Your task to perform on an android device: On the KLM app, Contact the customer service and view the details about the i want to make a group booking.
Image 0: 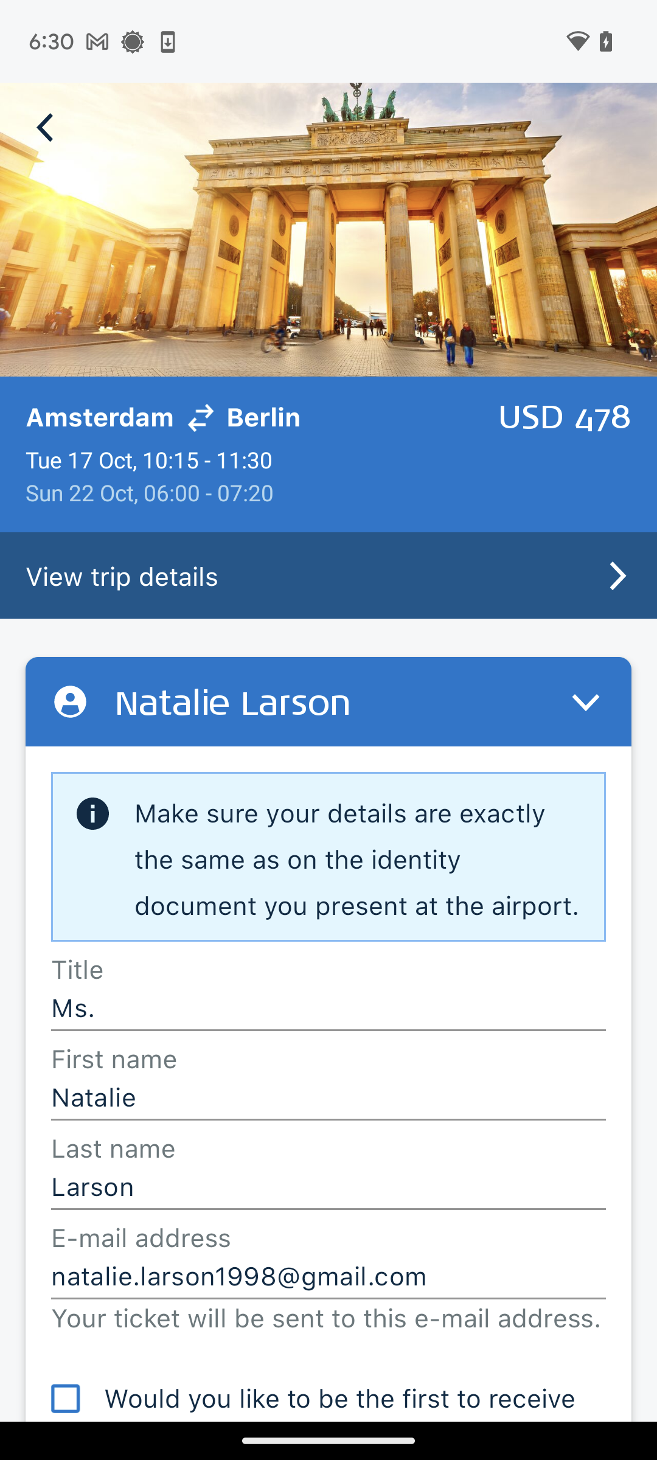
Go back to the home screen of the app.
Step 0: press back button
Image 1: 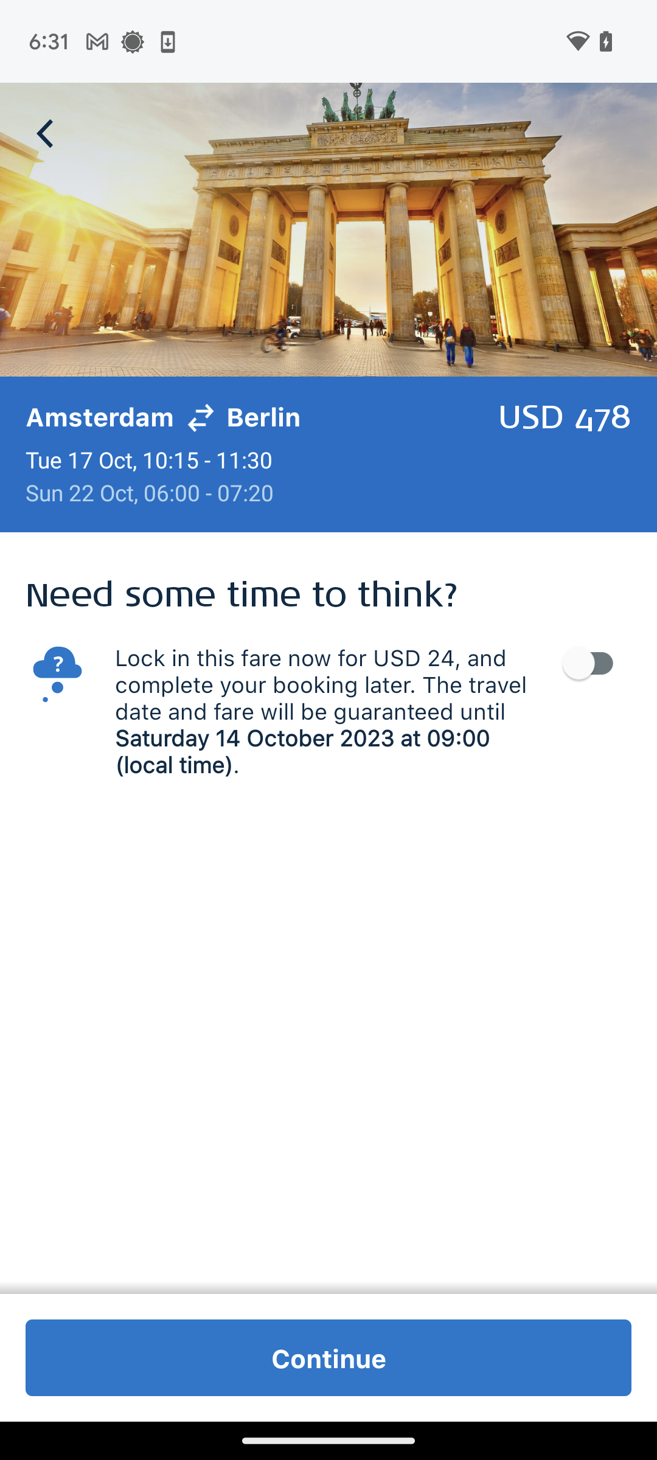
Go back to the home screen of the app.
Step 1: press back button
Image 2: 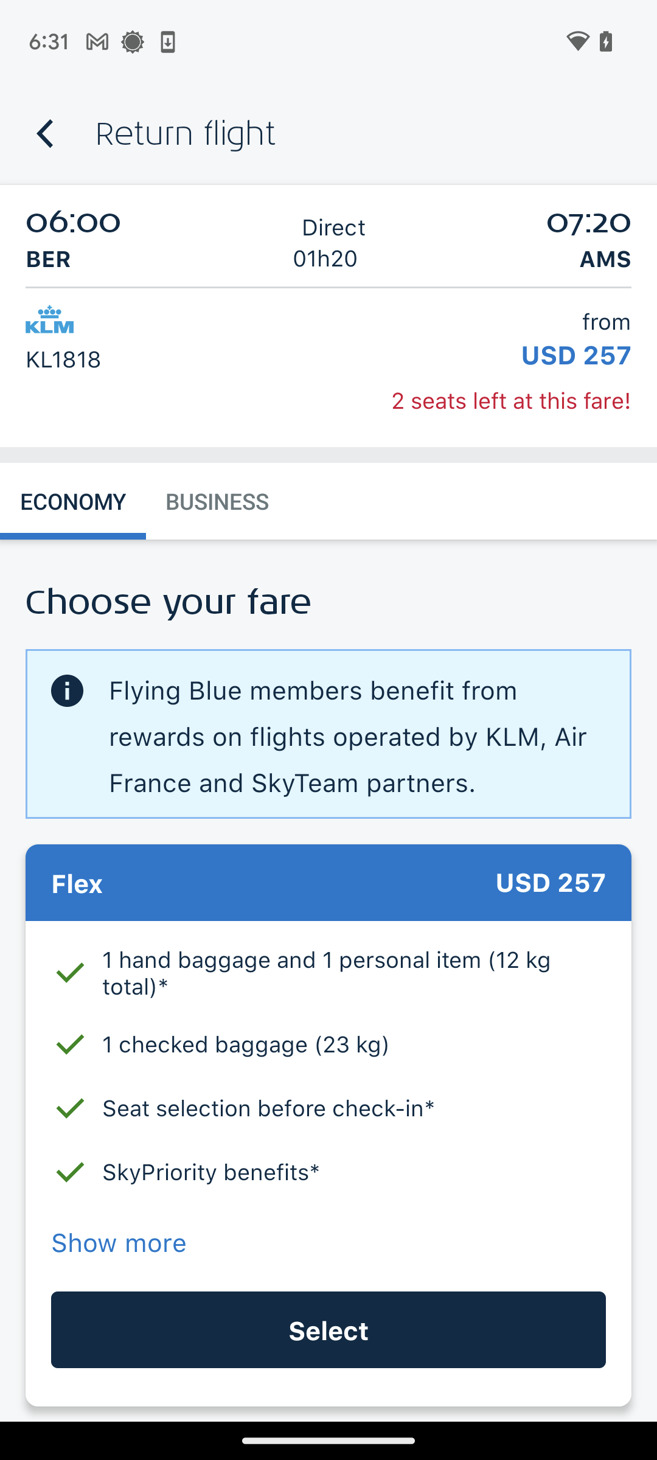
Go back to the home screen of the app.
Step 2: press back button
Image 3: 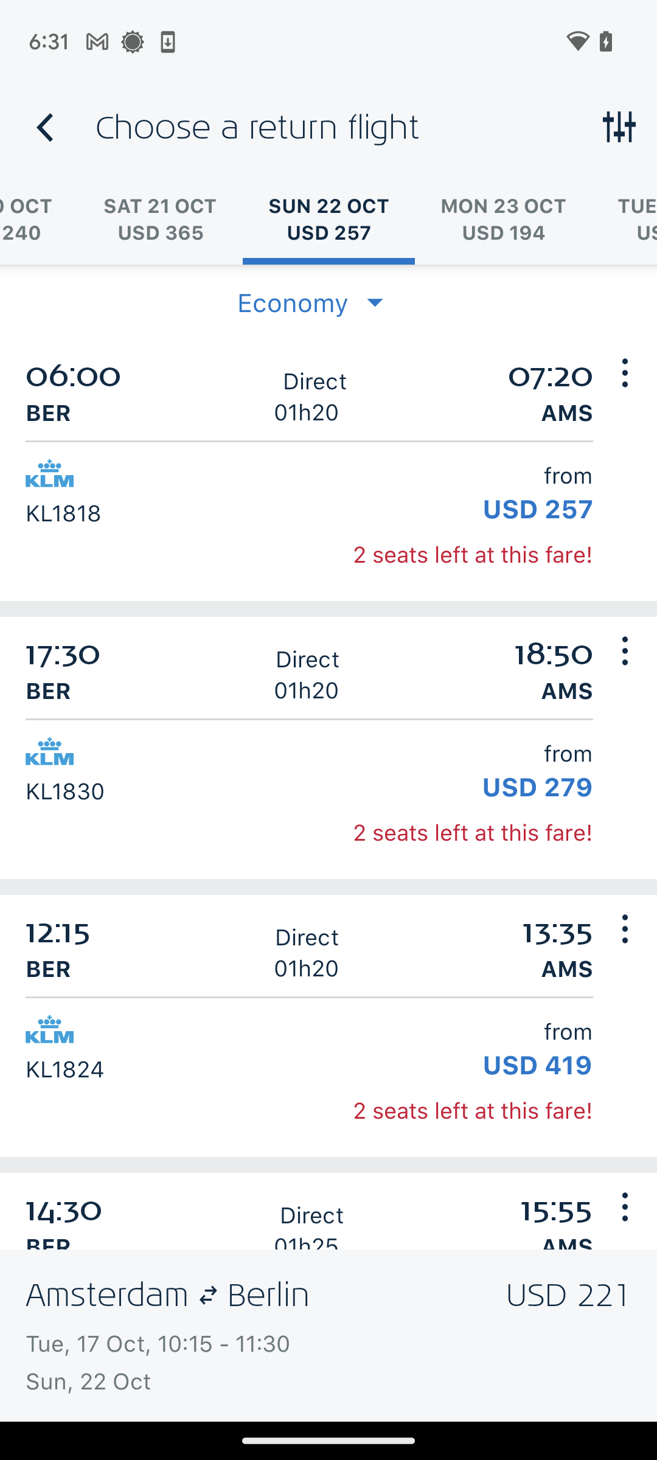
Go back to the home screen of the app.
Step 3: press back button
Image 5: 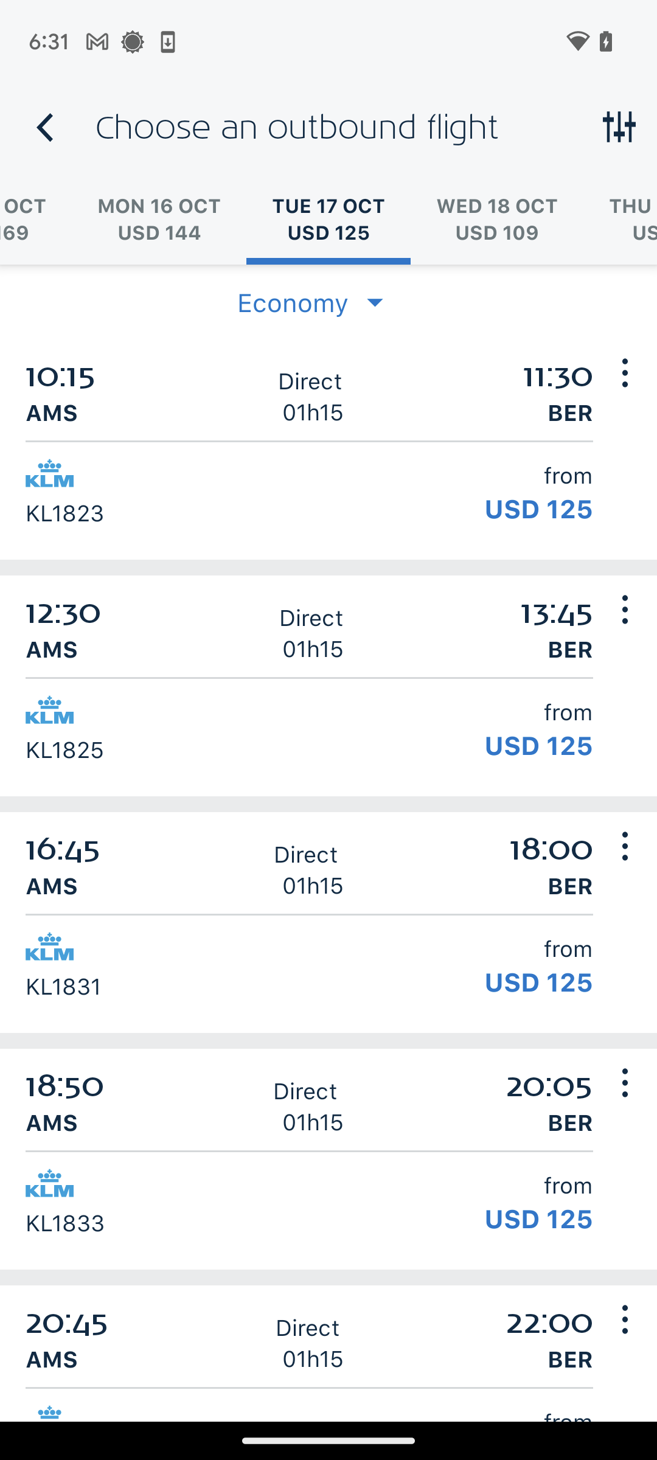
Go back to the home screen of the app.
Step 5: press back button
Image 6: 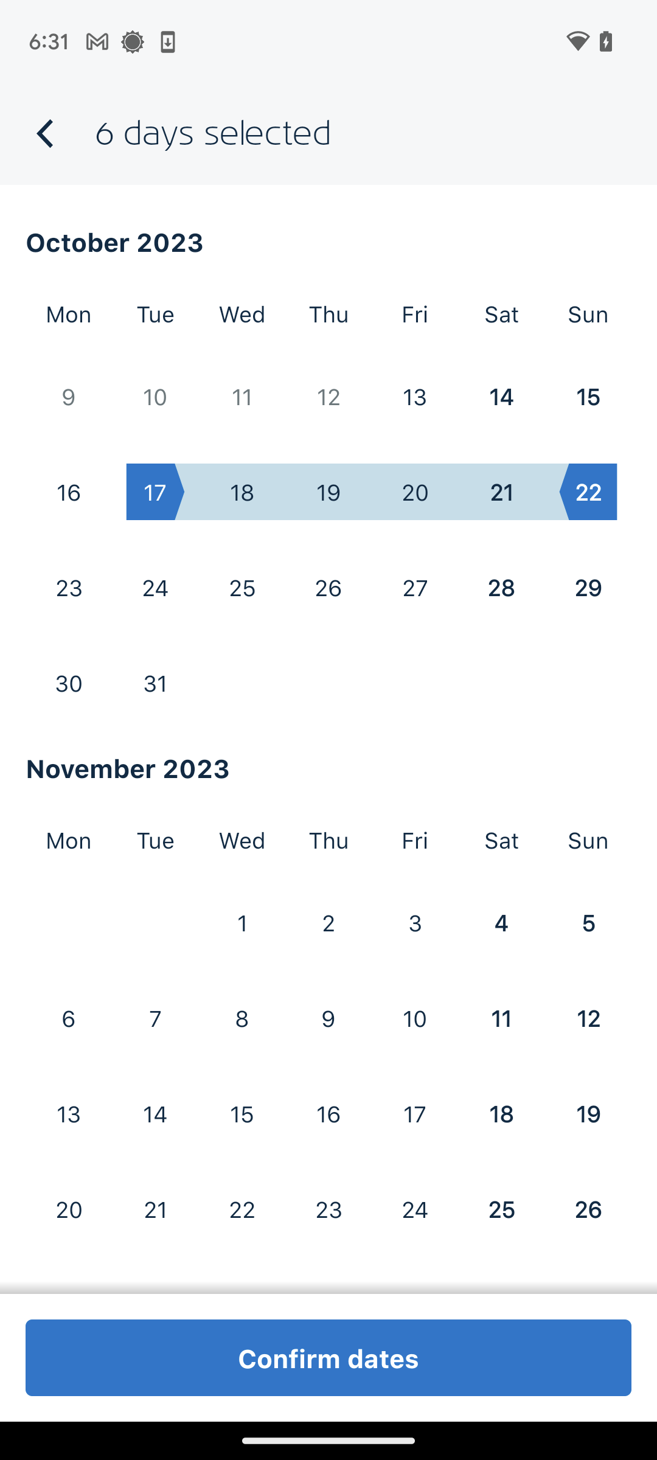
Go back to the home screen of the app.
Step 6: press back button
Image 7: 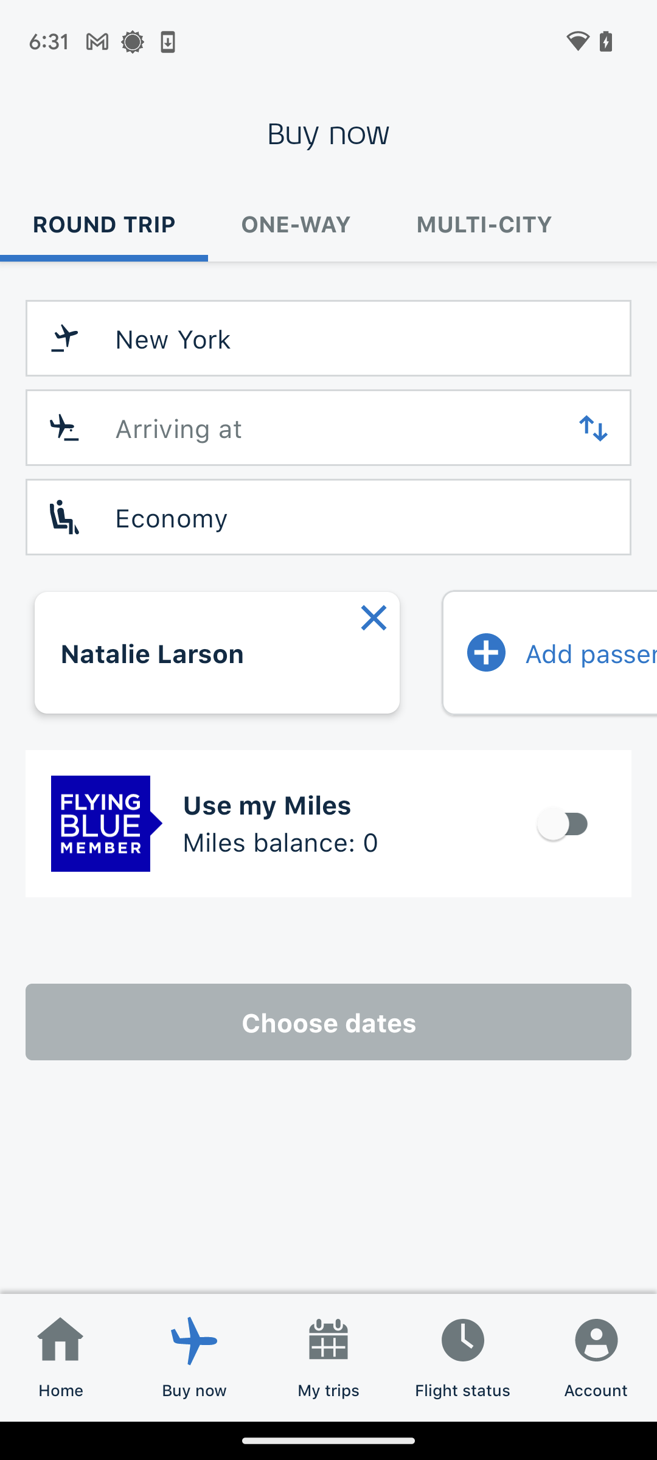
At the bottom-right corner of the screen, click on the Account icon.
Step 7: click (596, 1358)
Image 8: 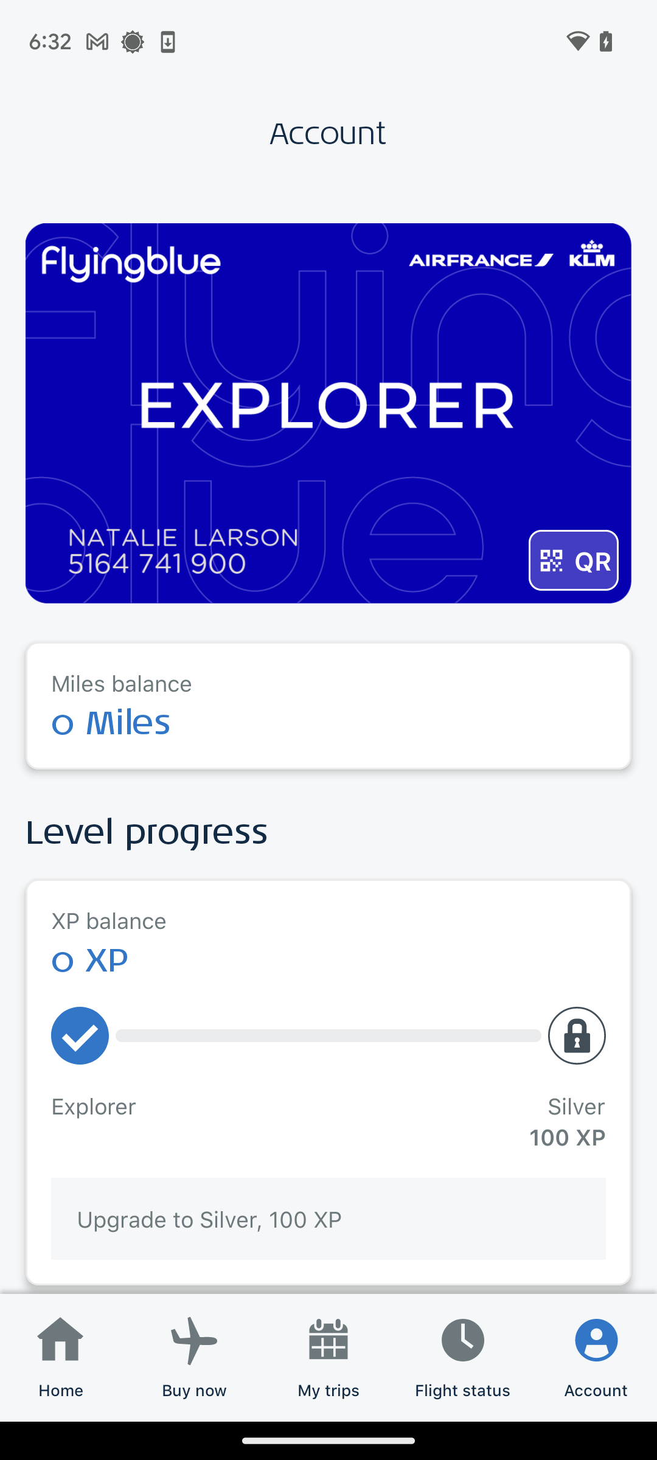
Scroll up until you find Contact us tab.
Step 8: scroll down
Image 11: 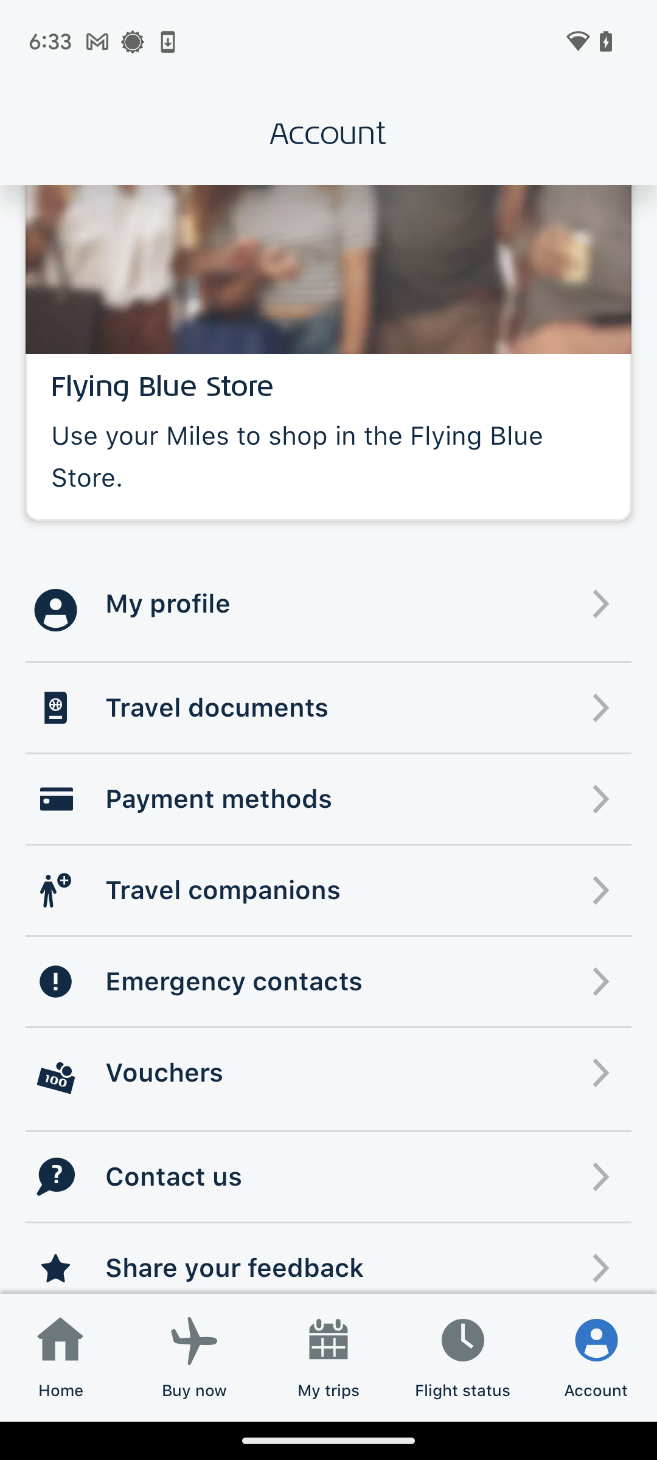
Click on Contact us tab.
Step 11: click (328, 1175)
Image 12: 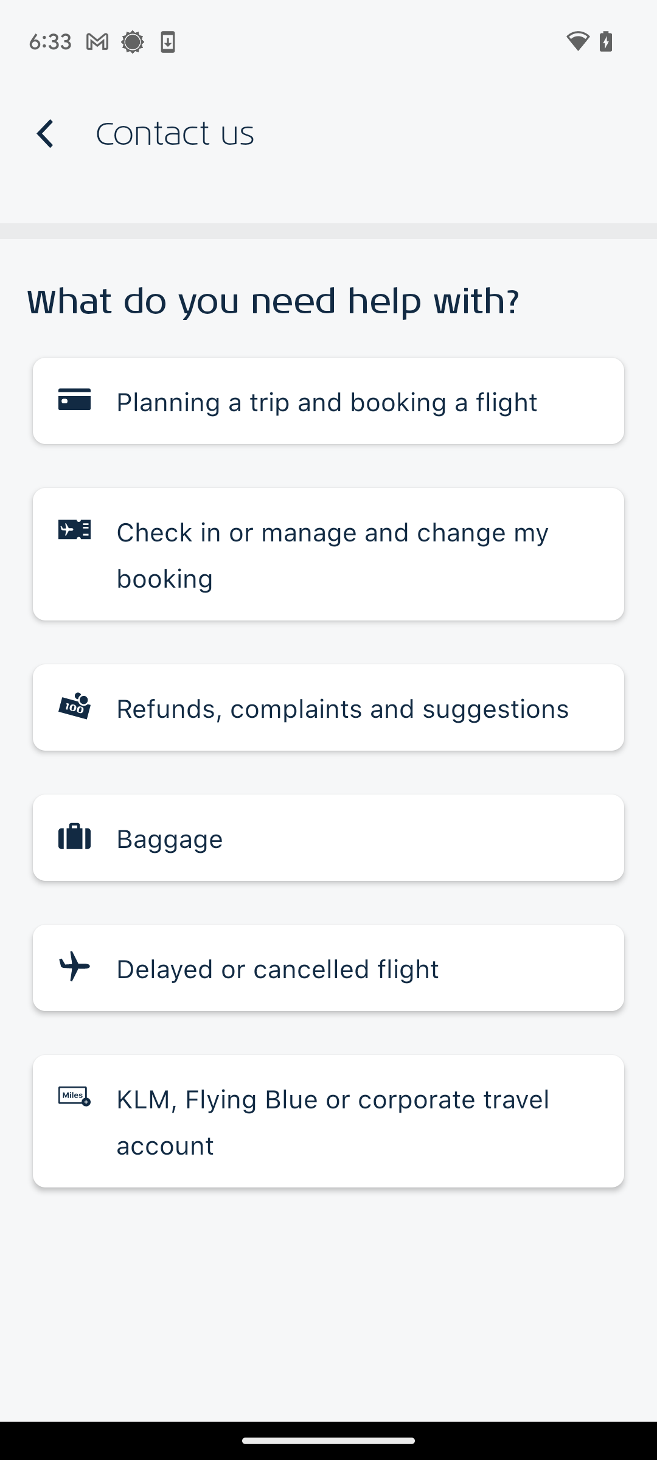
Click on Planning a trip and booking a flight tab.
Step 12: click (357, 400)